Your task to perform on an android device: Edit the title of Fun Time Docs to Time Facts Docs in the Microsoft Word app.
Image 0: 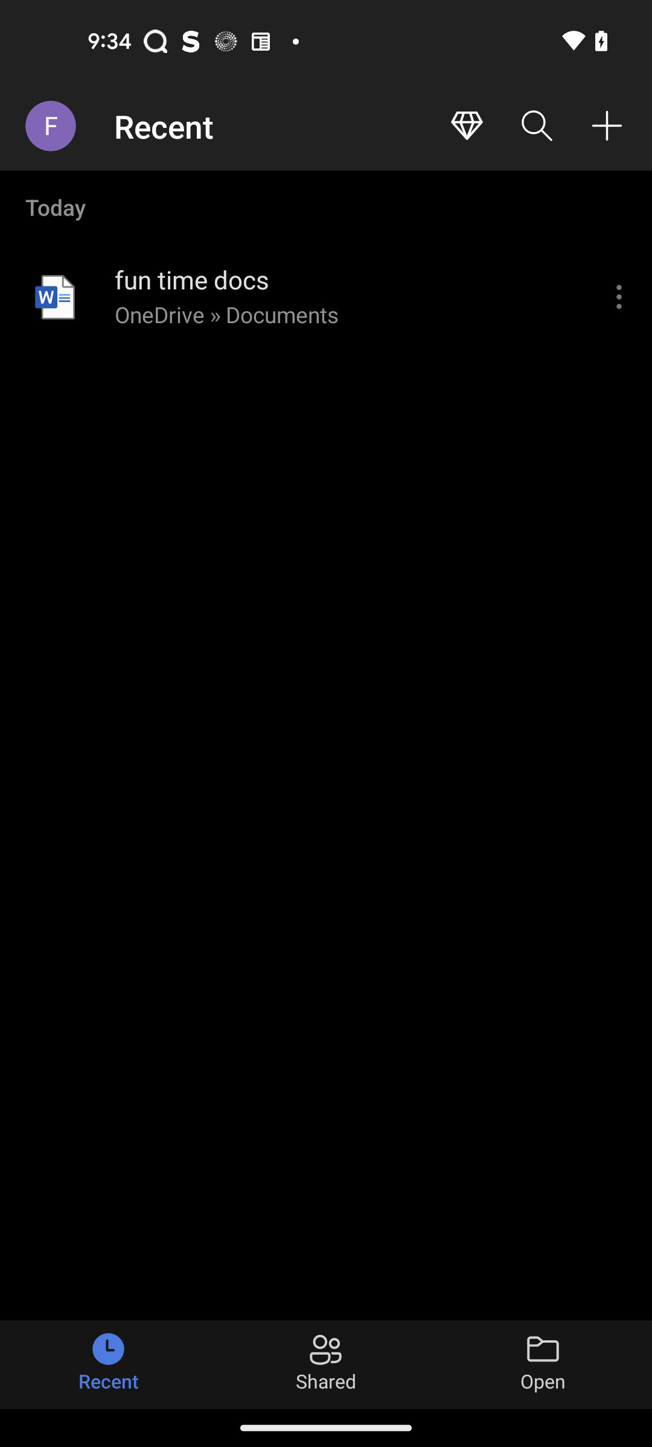
Open the fun time docs file
Step 0: click (188, 296)
Image 1: 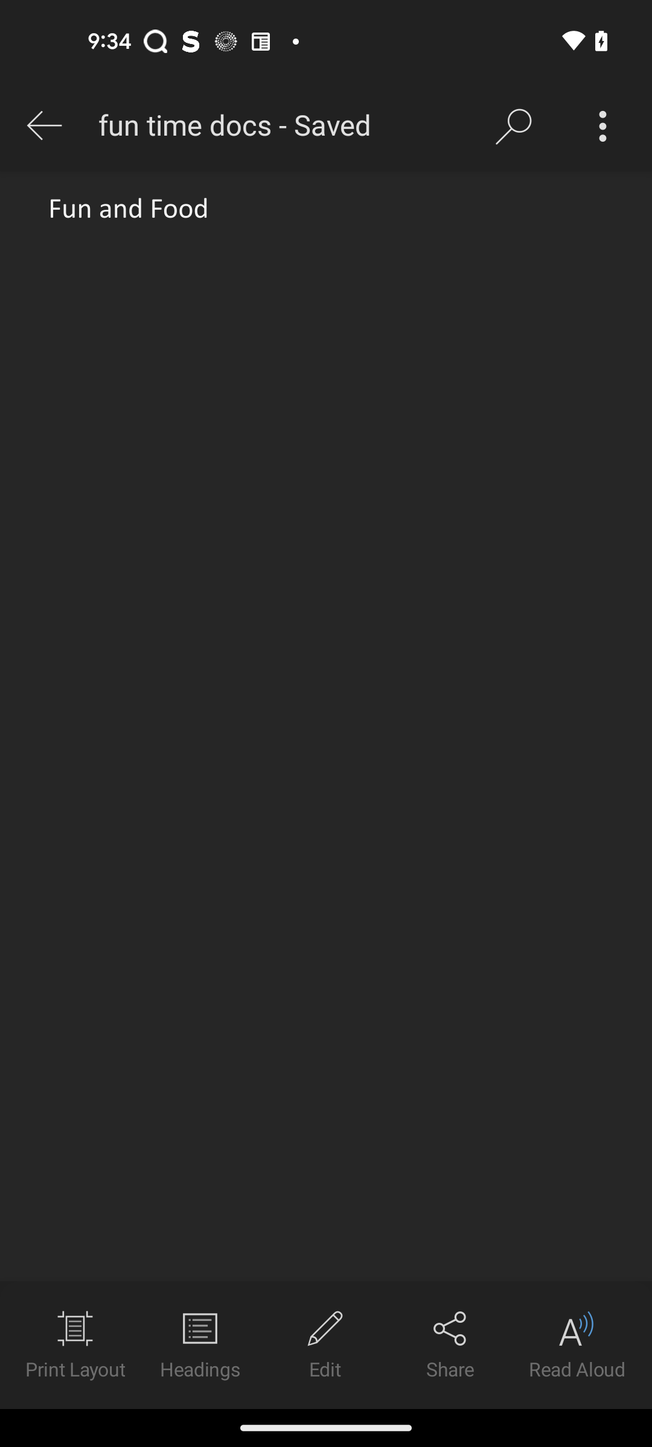
Click on the fun time docs
Step 1: click (235, 126)
Image 2: 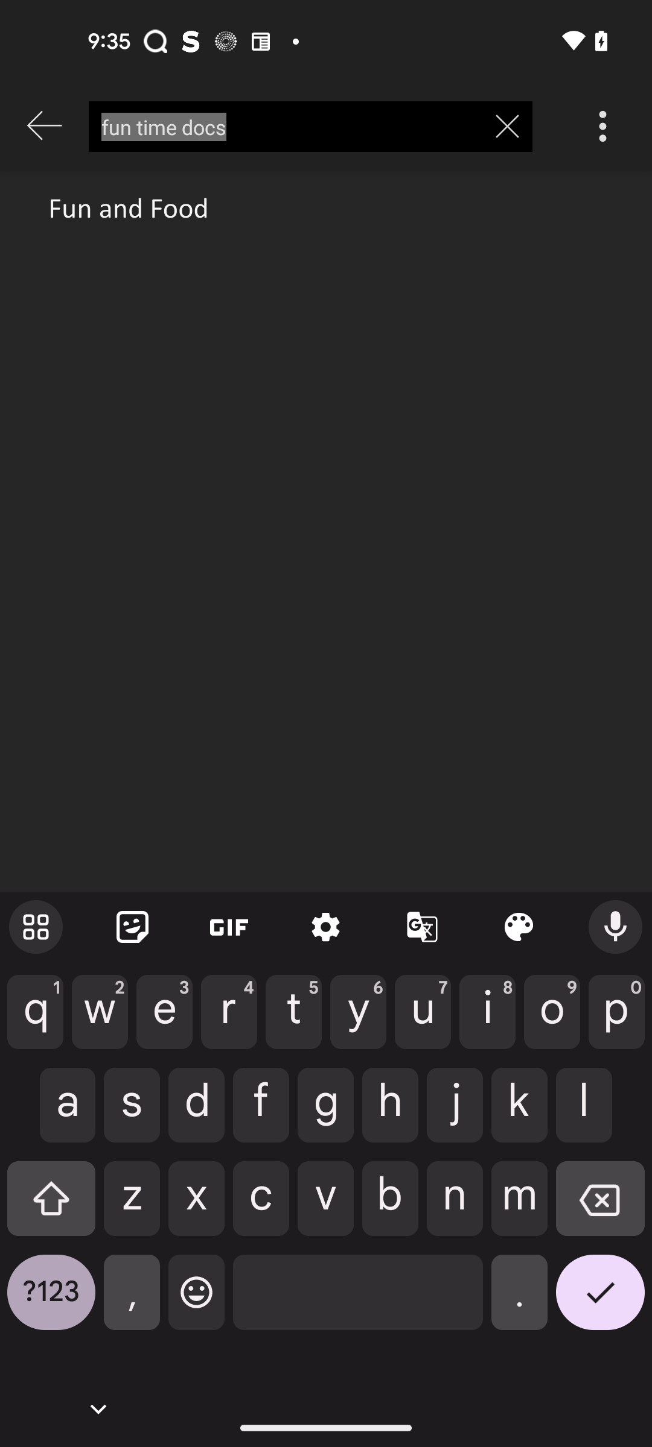
Type Time Facts Docs
Step 2: type "Time Facts Docs"
Image 3: 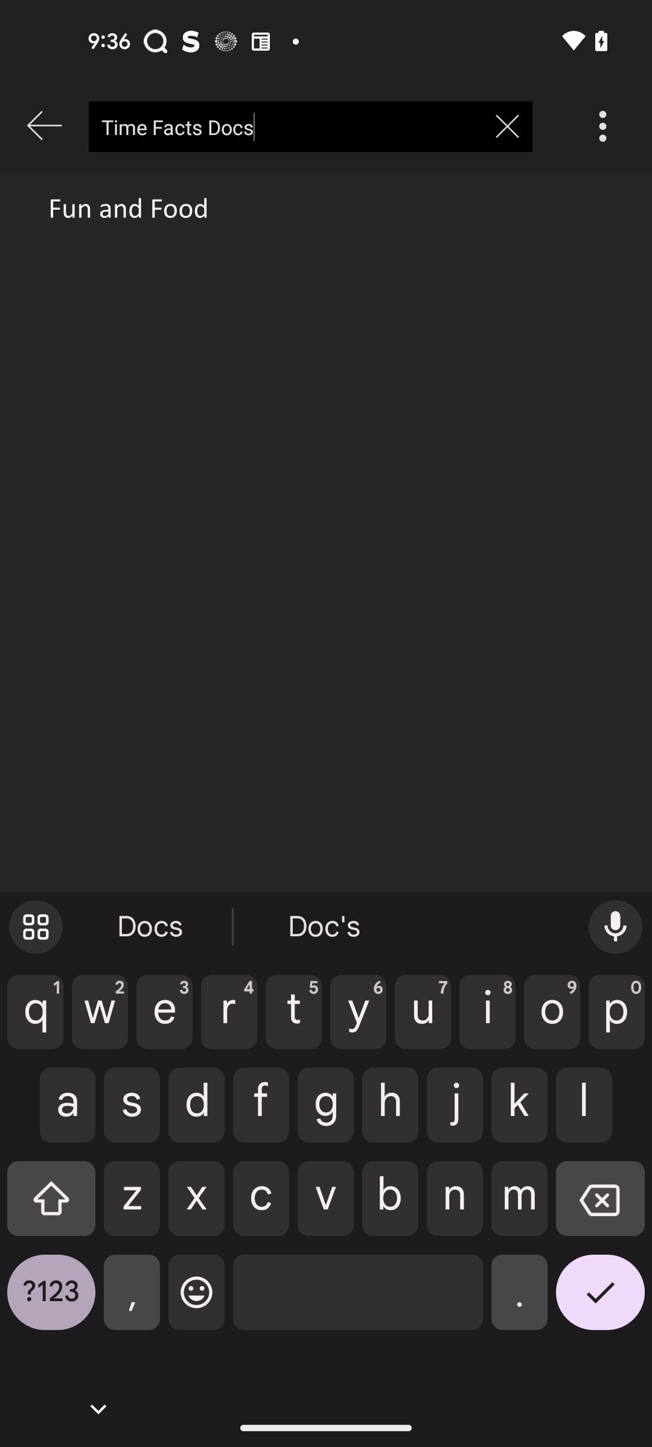
Click on the tick icon at the bottom right corner of the screen
Step 3: click (600, 1301)